Your task to perform on an android device: In the Flora app, I want to get the care tips of Umbrella Tree.
Image 0: 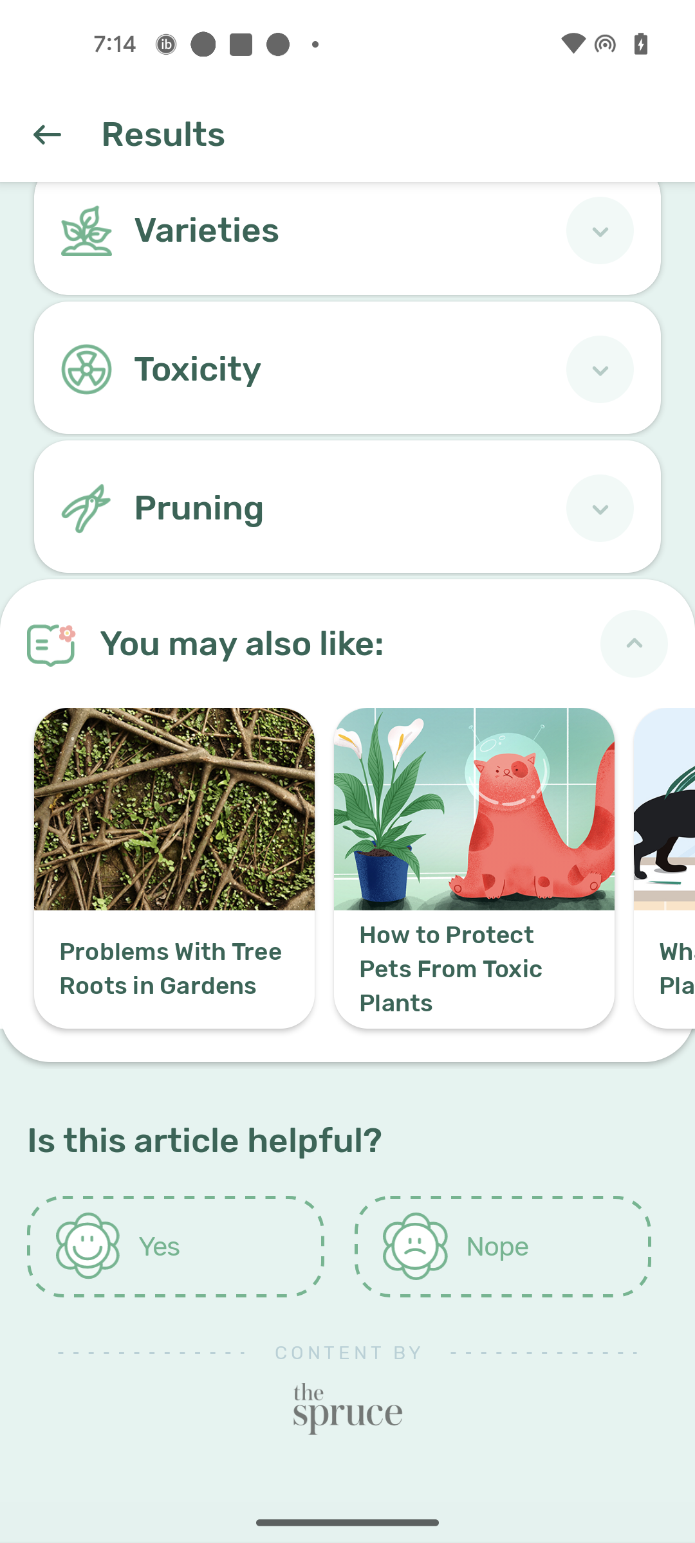
Swipe down to view care tips options
Step 0: scroll up
Image 1: 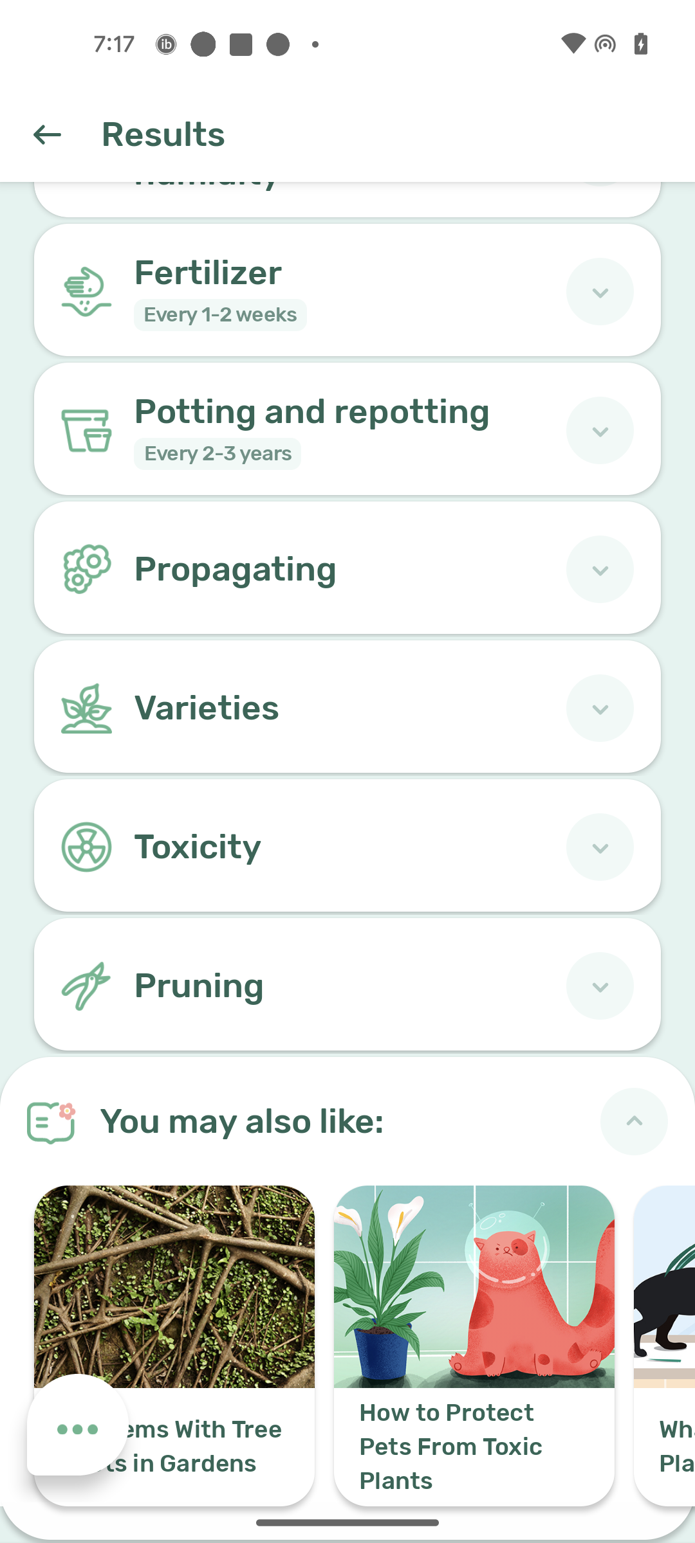
Swipe down to view care tips options
Step 1: scroll up
Image 2: 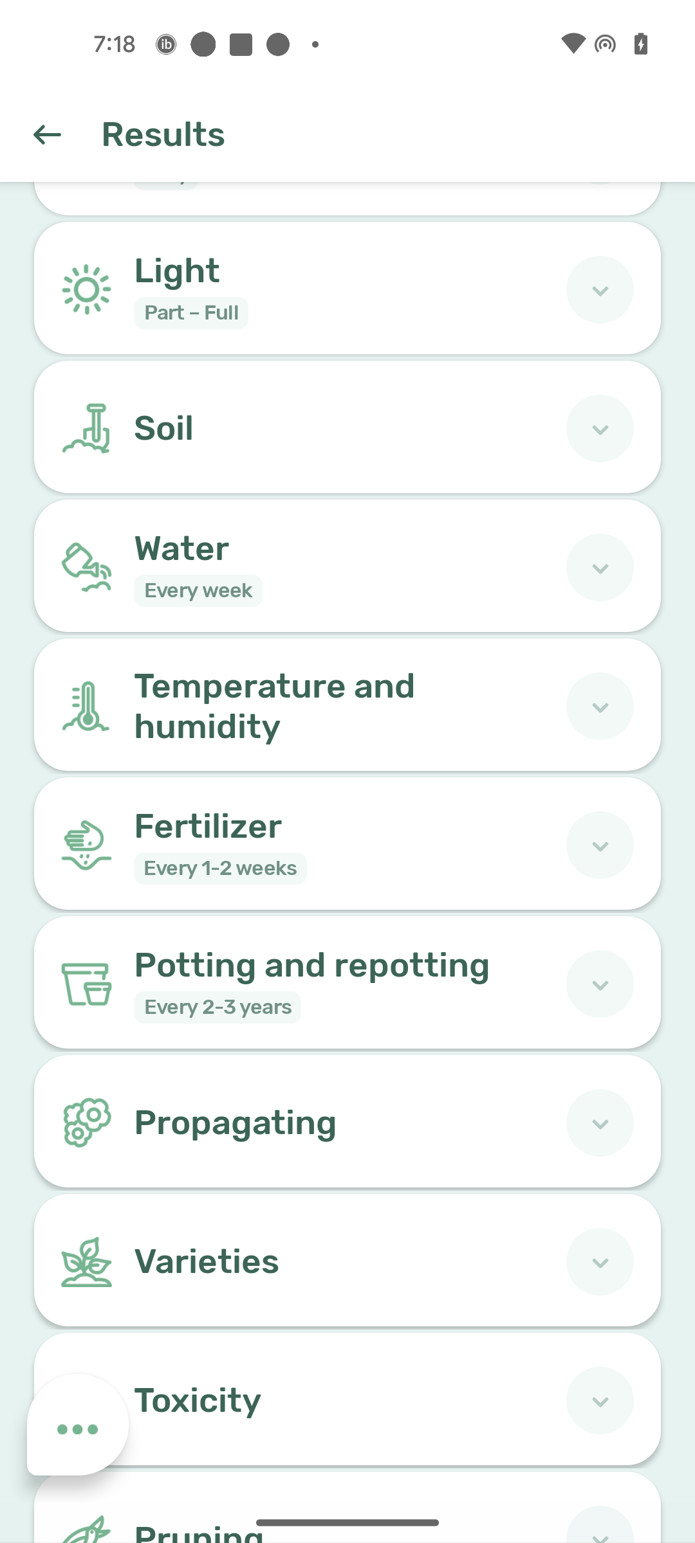
Swipe down to view care tips options
Step 2: scroll up
Image 3: 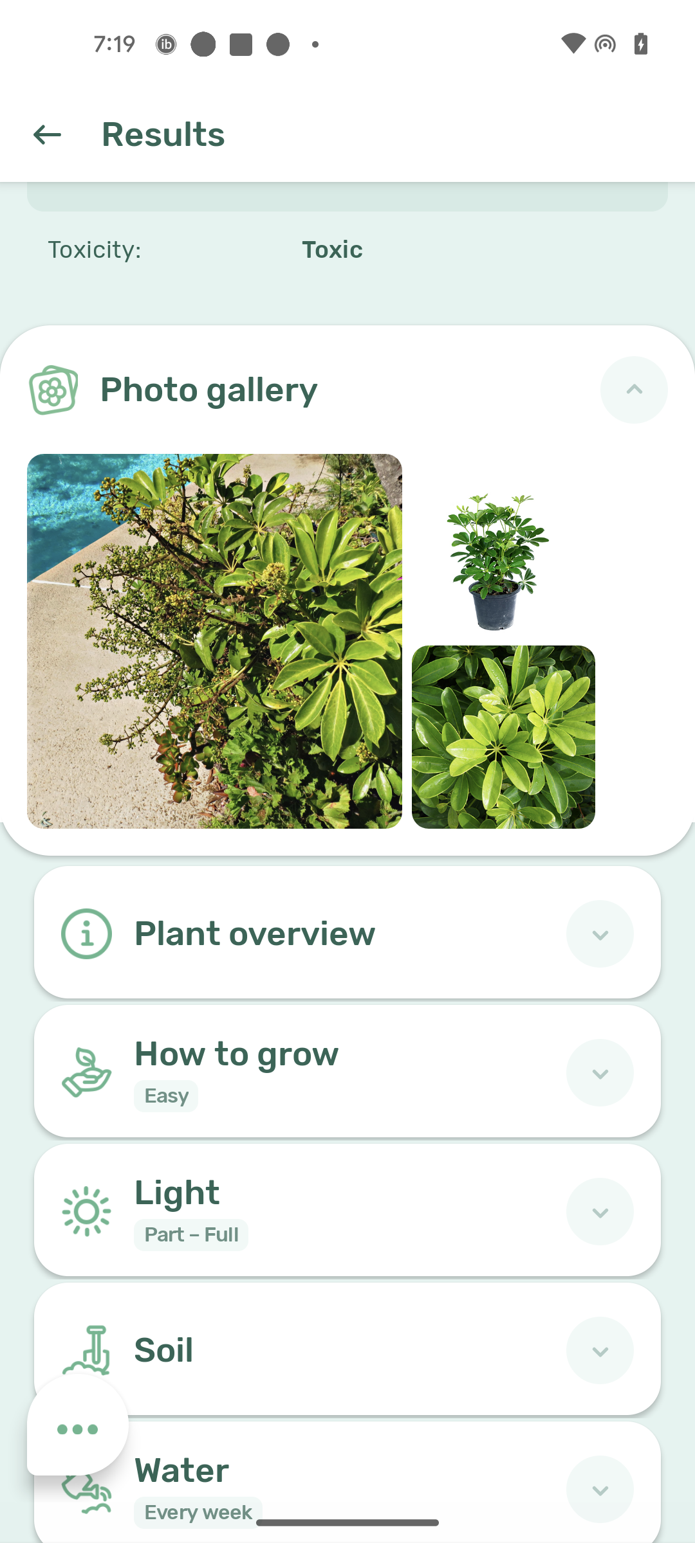
Click on the drop-down icon next to the How to grow option
Step 3: click (605, 1073)
Image 4: 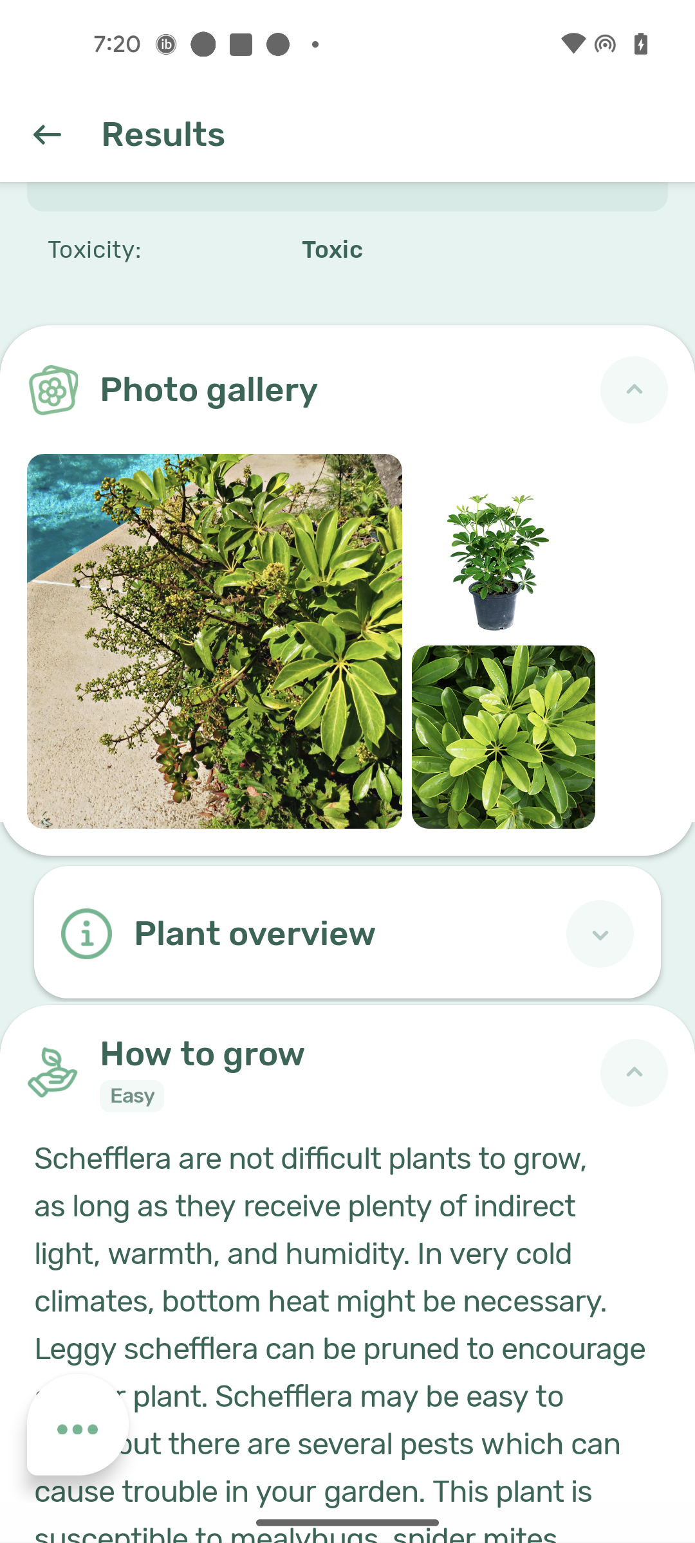
Swipe up to read
Step 4: scroll down